Your task to perform on an android device: In the amazon app check other customers opinions about the wear lusso women's pullover sweater relaxed fit for winter swear by reading their reviews.
Image 0: 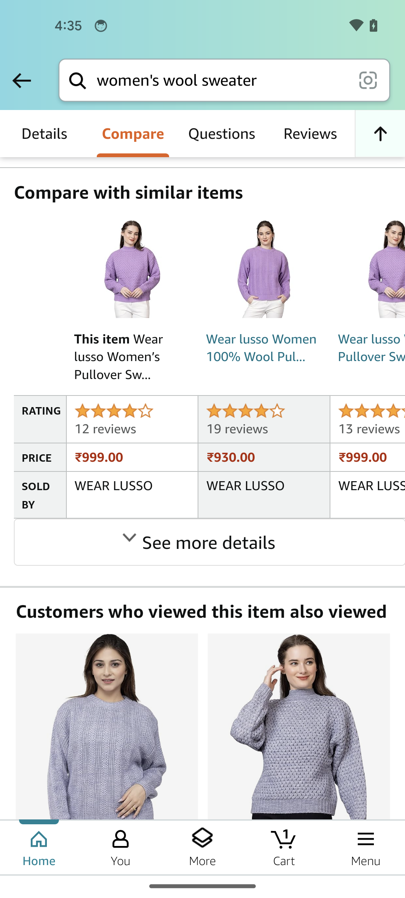
Tap on the reviews option
Step 0: click (182, 127)